Your task to perform on an android device: On the Drive app, show me the content of a PDF named Typhoon.
Image 0: 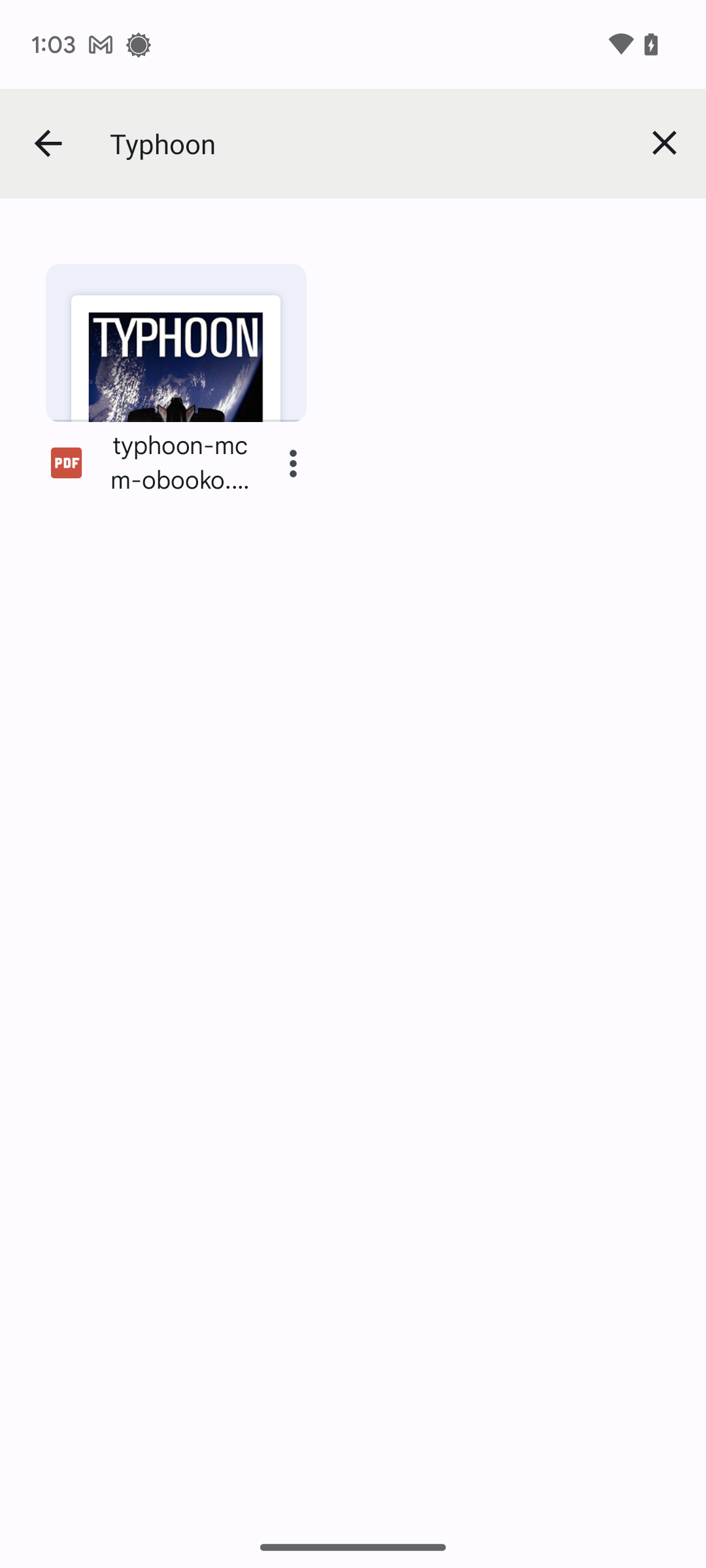
Click on the PDF of Typhoon.
Step 0: click (175, 376)
Image 1: 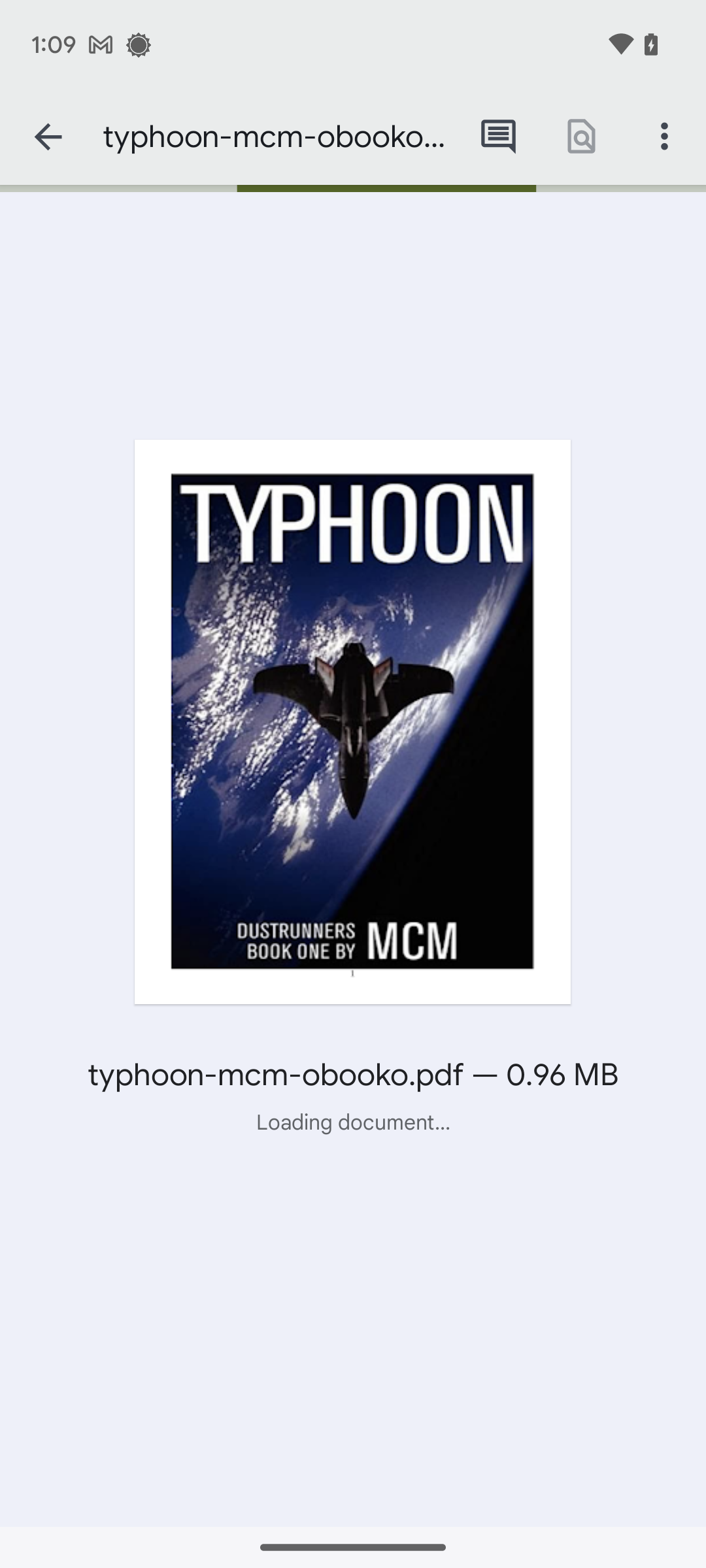
Scroll up to view the content of the file.
Step 1: scroll down
Image 2: 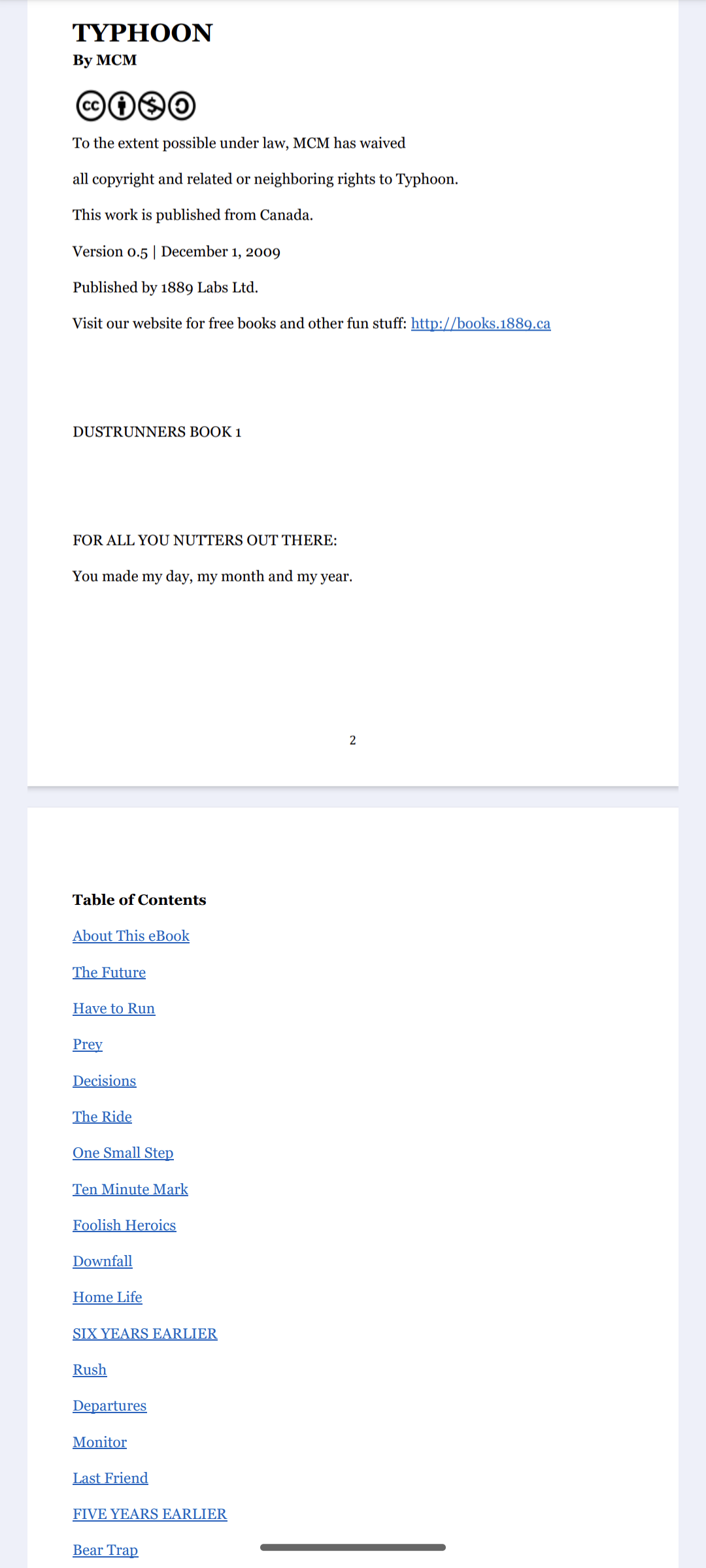
Scroll up to view the content of the file.
Step 2: scroll down
Image 3: 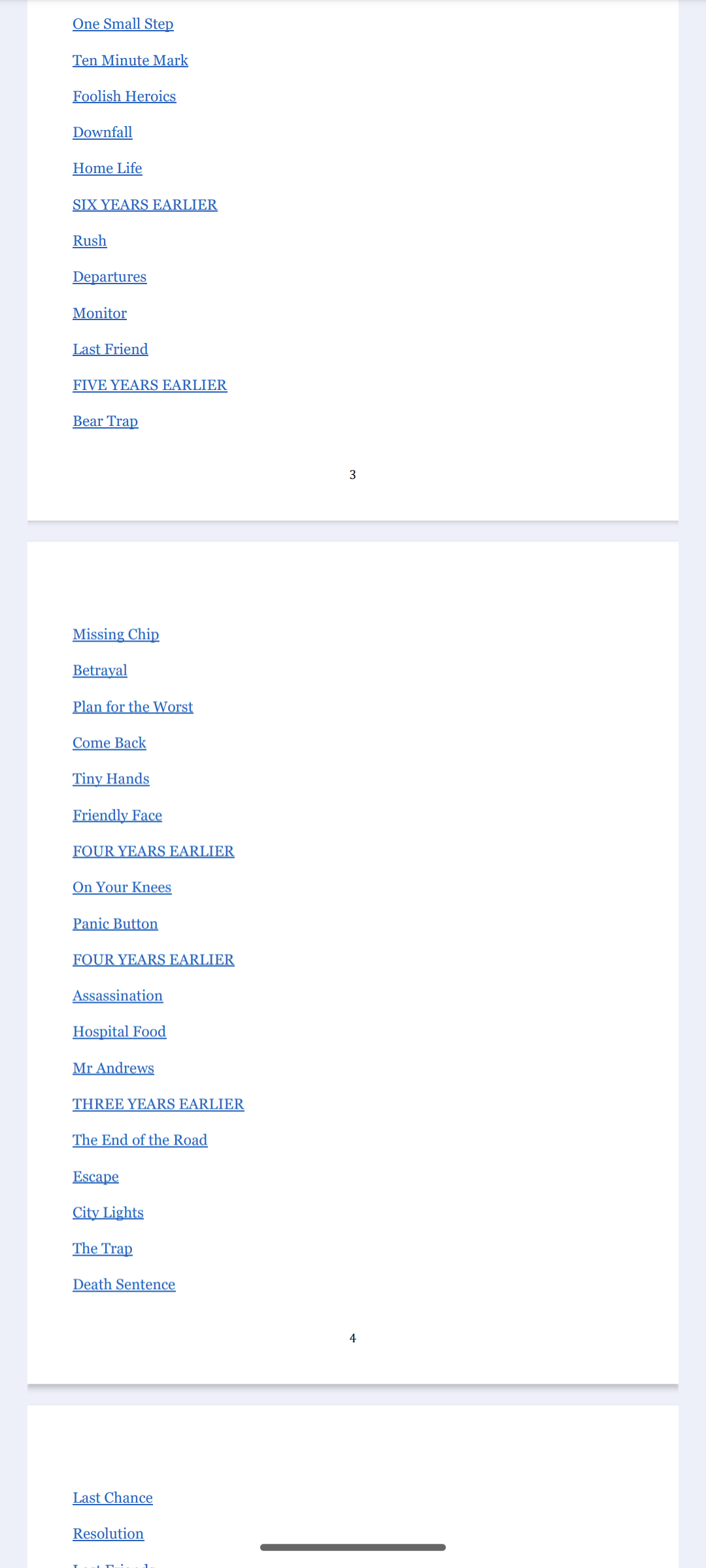
Scroll up to view the content of the file.
Step 3: wait